Your task to perform on an android device: I want to get constant weather updates. So turn ON the weather alert notification for Bourg-en-Bresse in the AccuWeather app's settings.
Image 0: 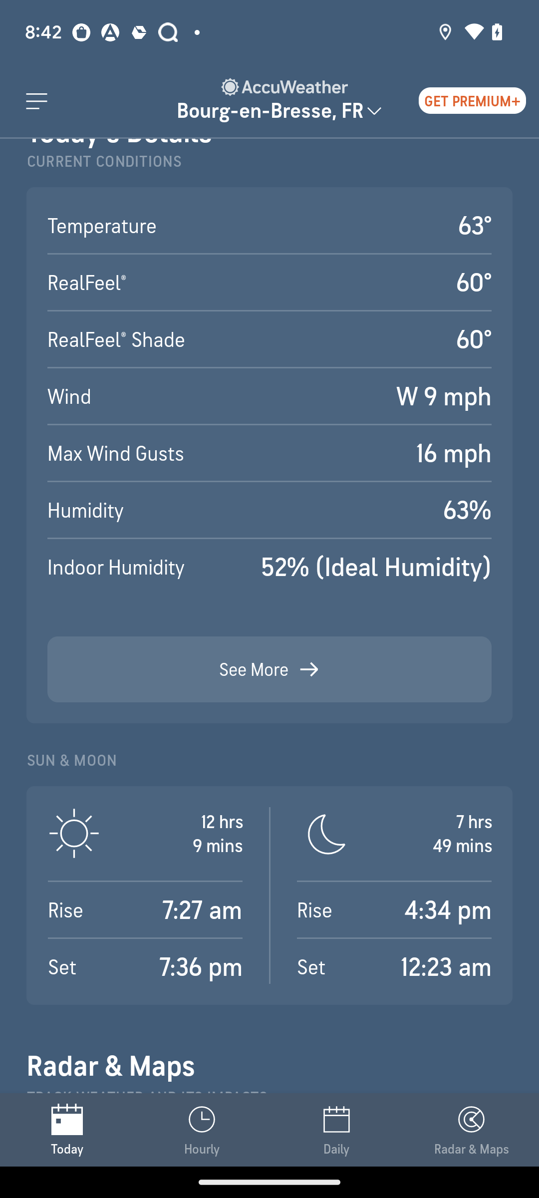
Click on the three bar menu at the top left corner of the screen
Step 0: click (36, 100)
Image 1: 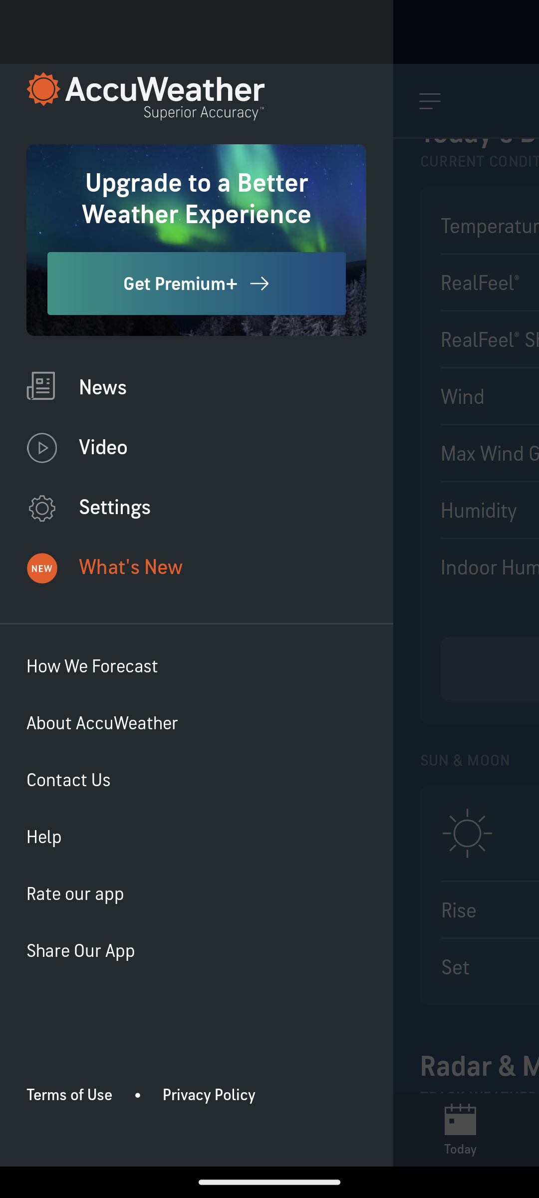
Go to the settings
Step 1: click (115, 506)
Image 2: 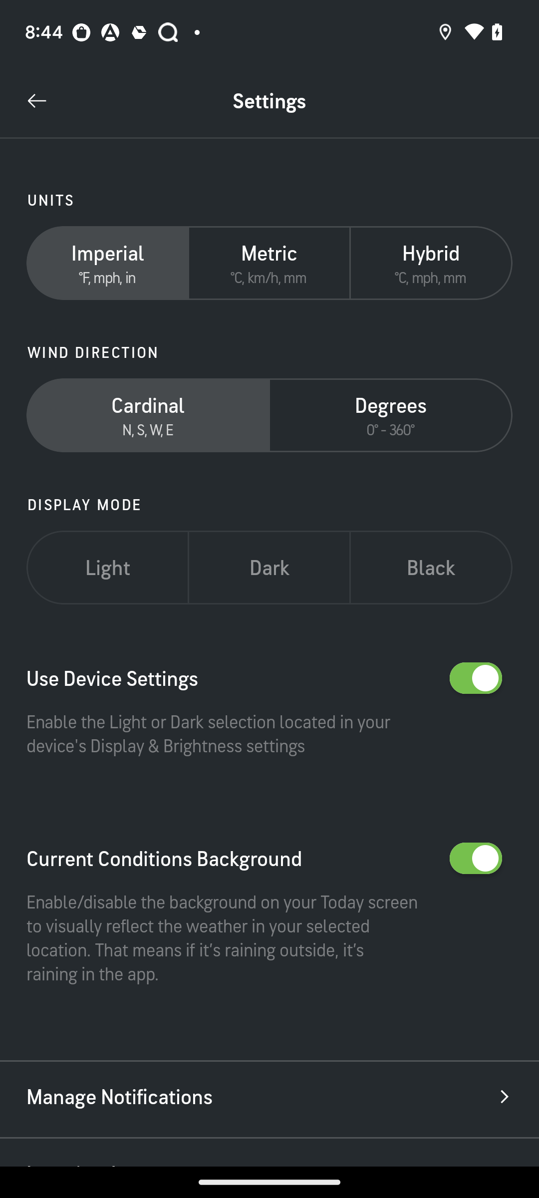
Click on Manage Notifications
Step 2: click (119, 1096)
Image 3: 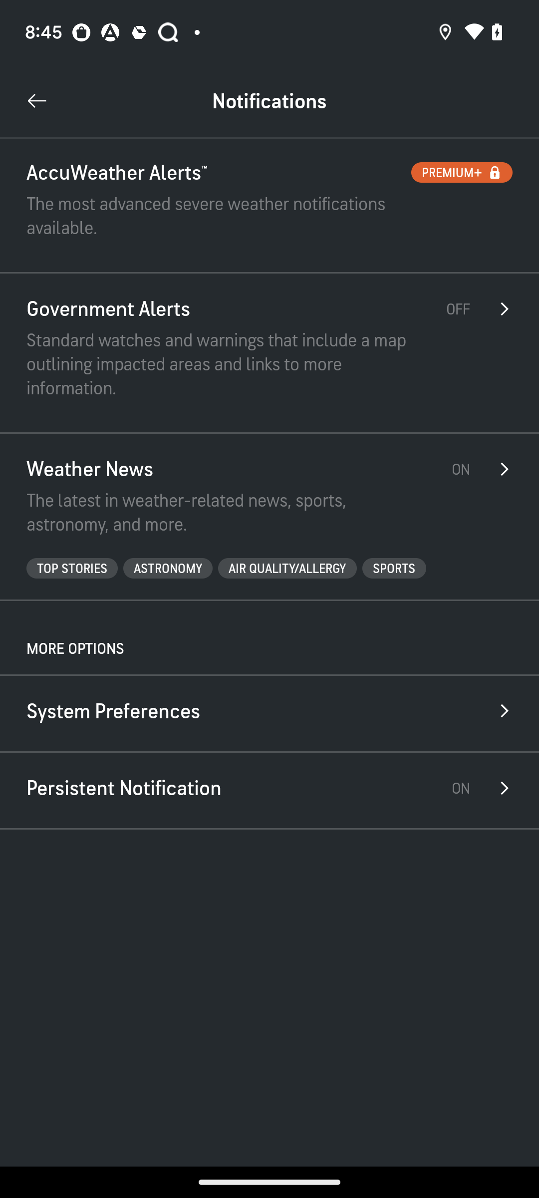
Go to the Government Alerts
Step 3: click (222, 364)
Image 4: 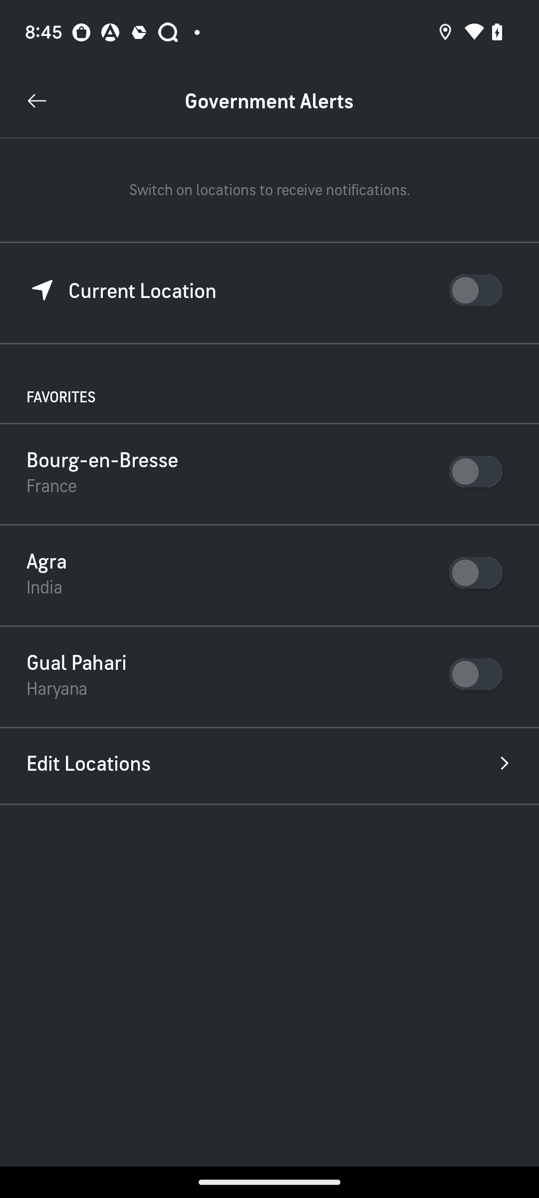
turn on the toggle button of Bourg-en-Bresse
Step 4: click (473, 482)